Your task to perform on an android device: I prefer Whirlpool refrigerators, therefore compare the Whirlpool 240 L frost Free Triple-Door items in the Amazon app to other related items.
Image 0: 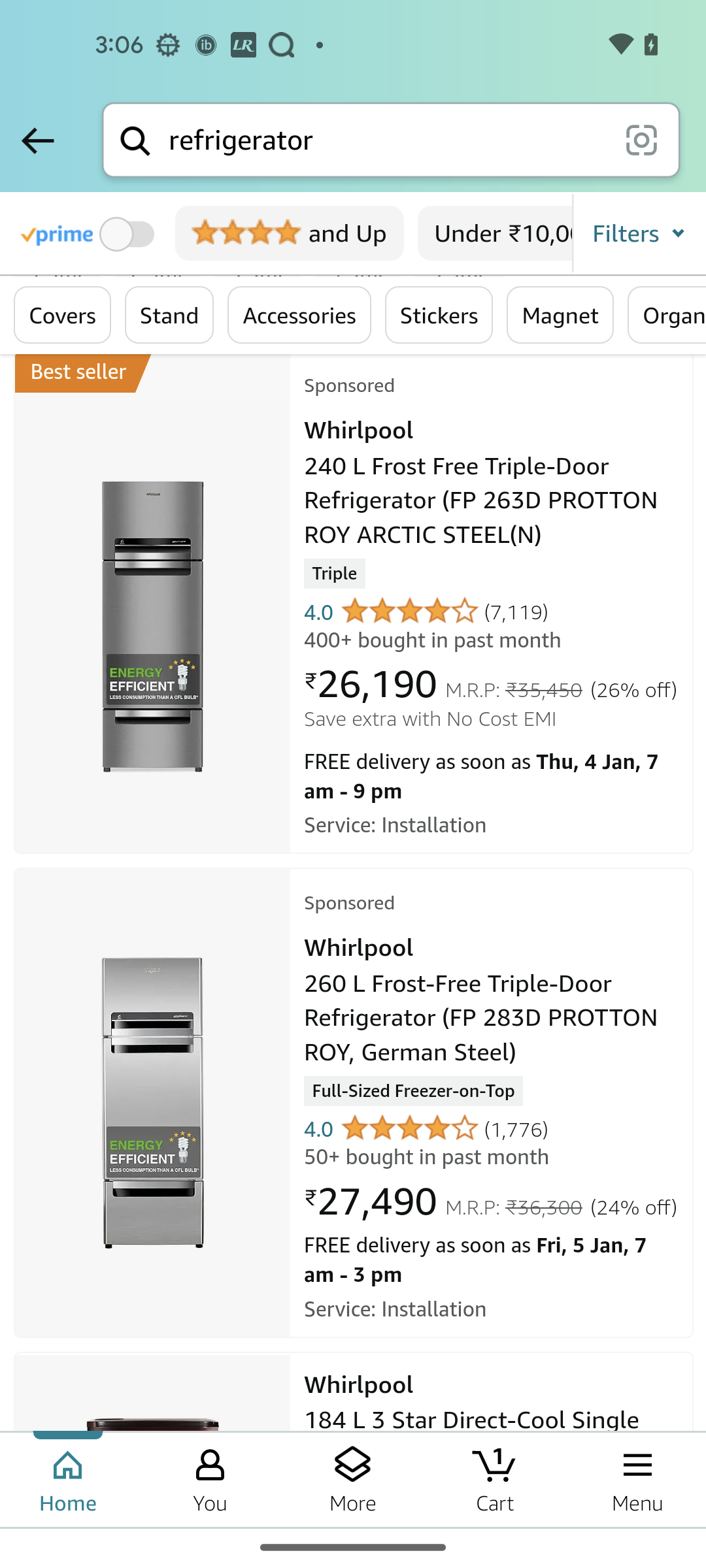
Open the first search item
Step 0: click (480, 502)
Image 1: 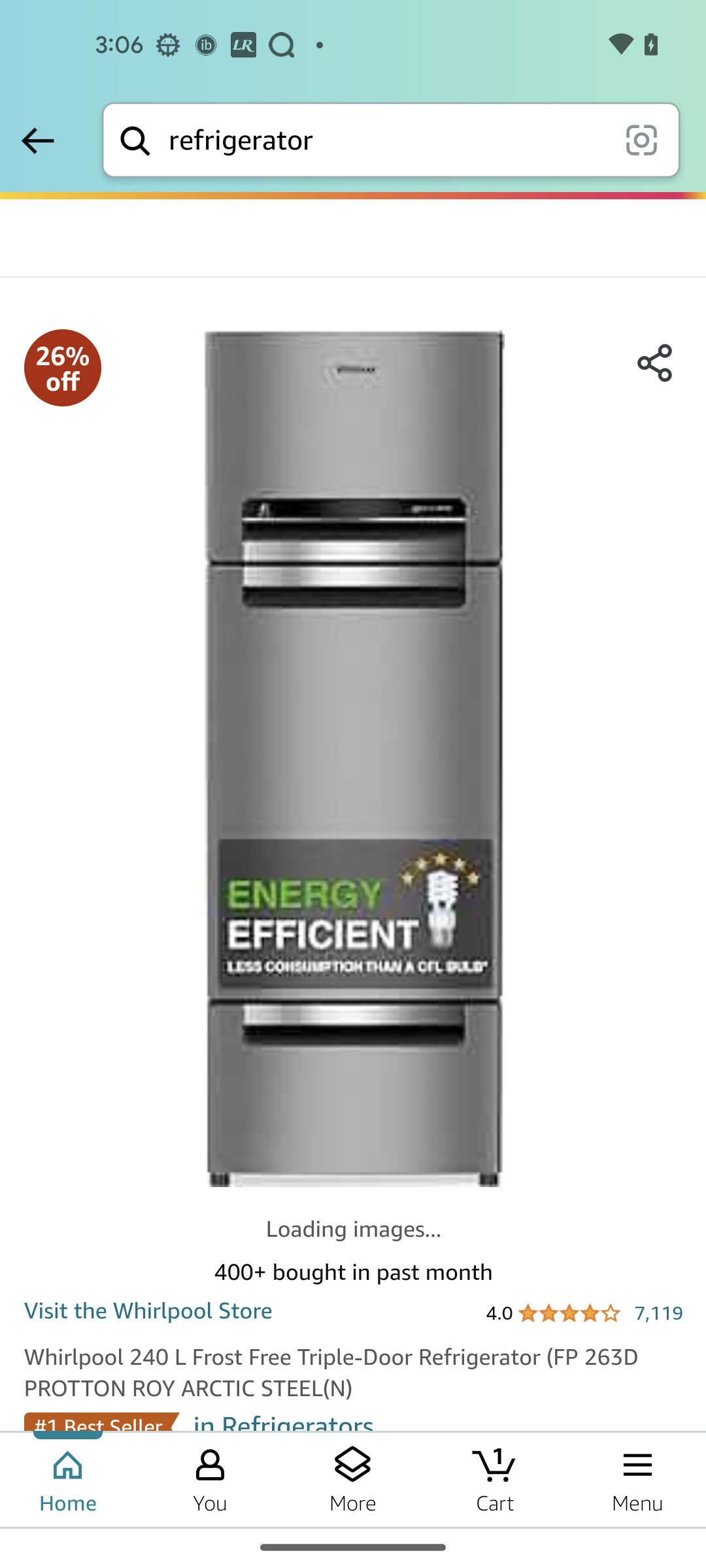
Swipe up to Compare option
Step 1: scroll down
Image 2: 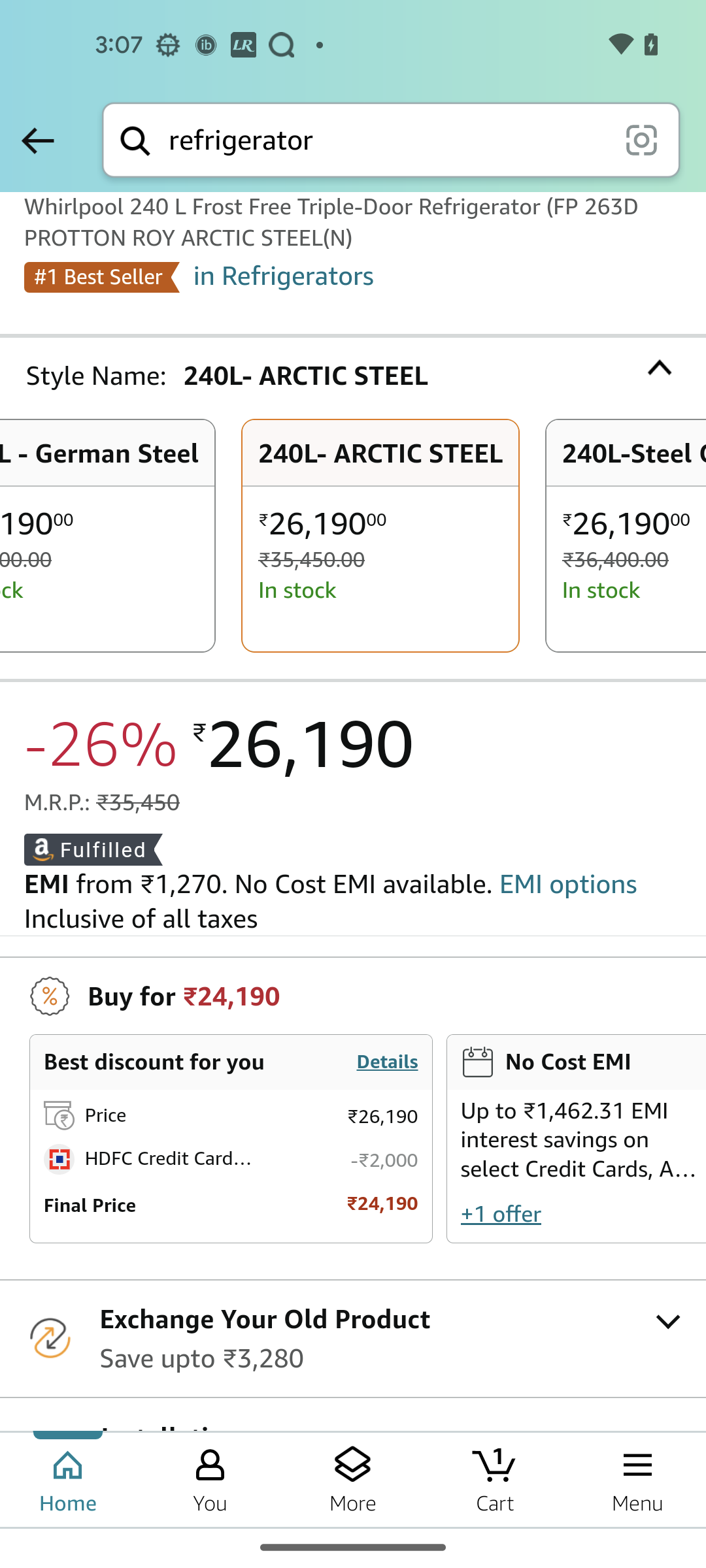
Swipe up to Compare option
Step 2: scroll down
Image 3: 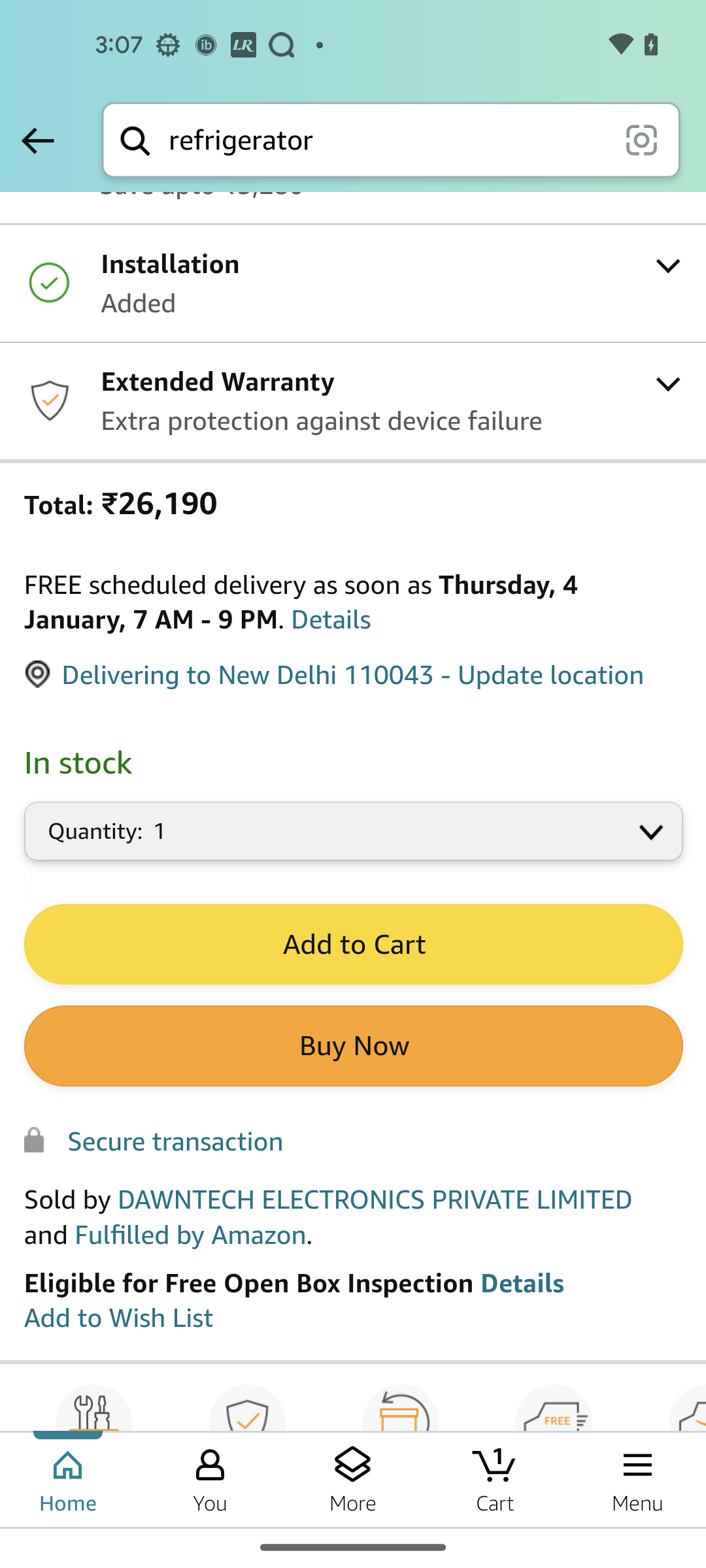
Swipe up to Compare option
Step 3: scroll down
Image 4: 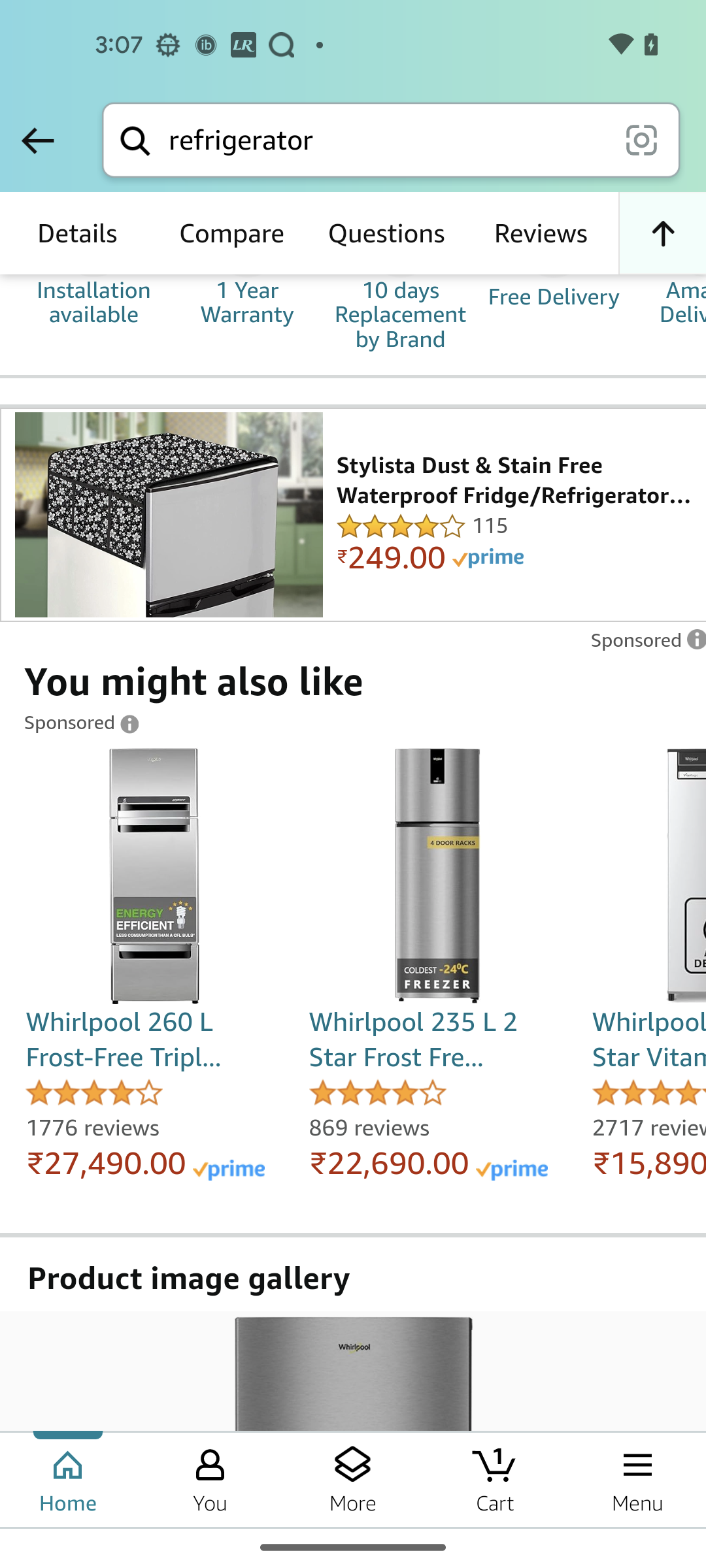
Click on the Compare option
Step 4: click (246, 239)
Image 5: 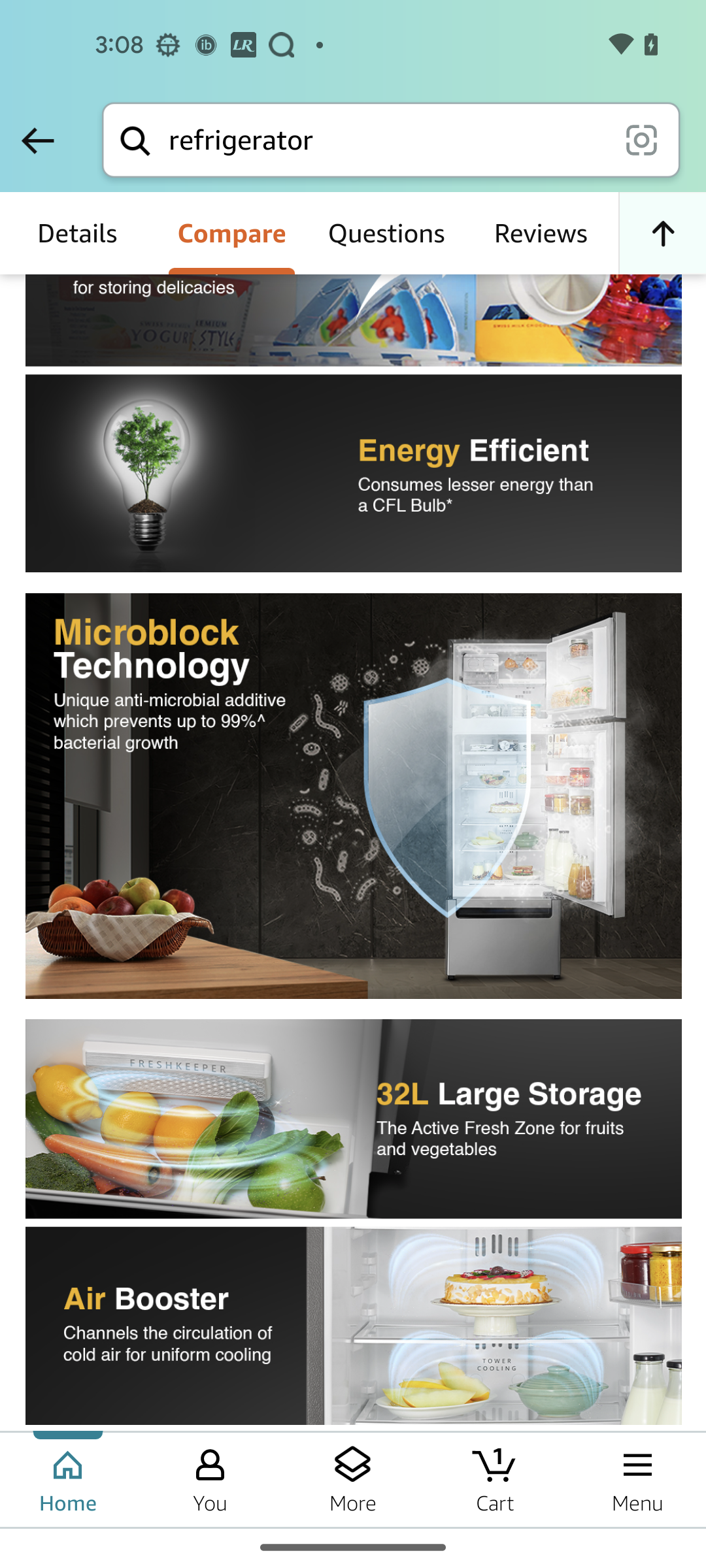
Click on the Compare option
Step 5: wait